Your task to perform on an android device: In the Banggood app, I want to add GOKOO R5L  to the cart because it looks to be a good offer.
Image 1: 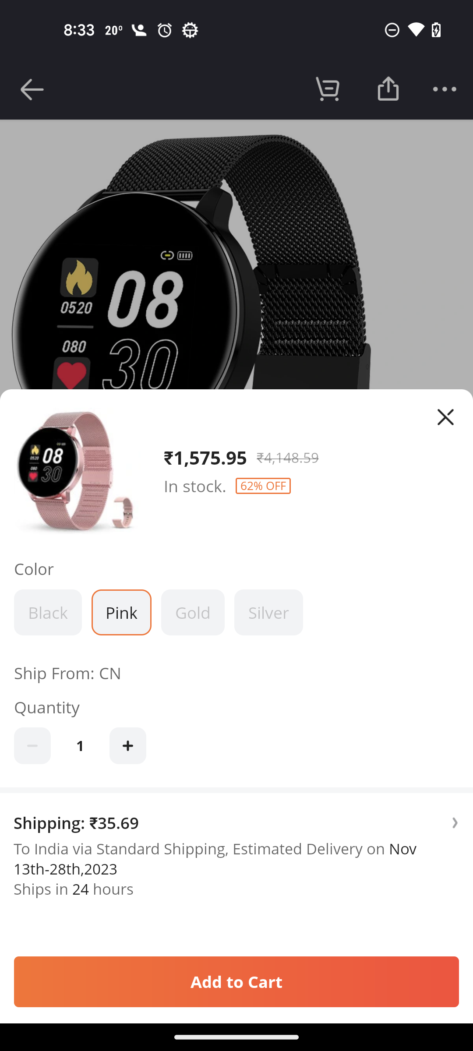
Click on the Add to cart button
Step 1: click (236, 982)